Your task to perform on an android device: Open the Easy Dialer app and View all contacts.
Image 0: 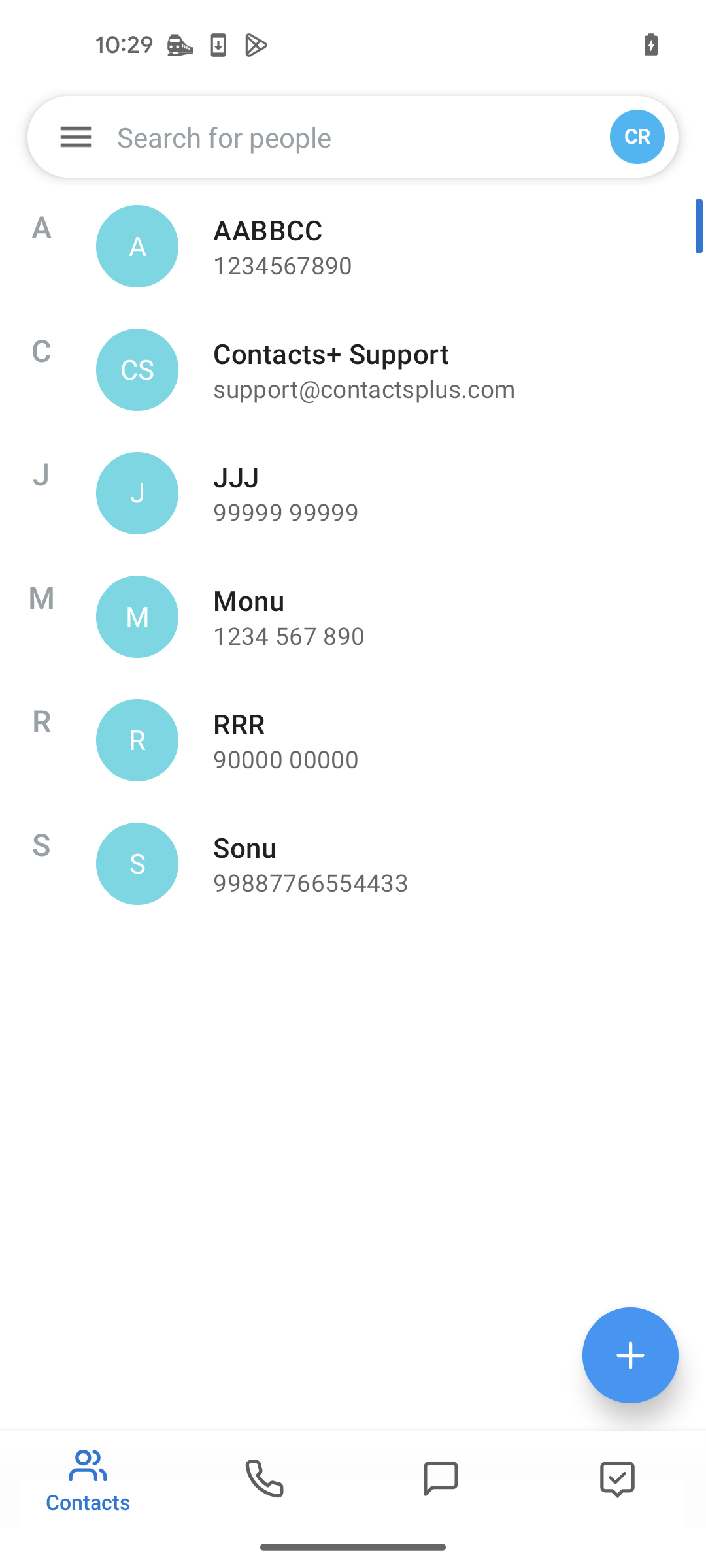
Open the Easy Dialer app
Step 0: open app "Easy Dialer"
Image 1: 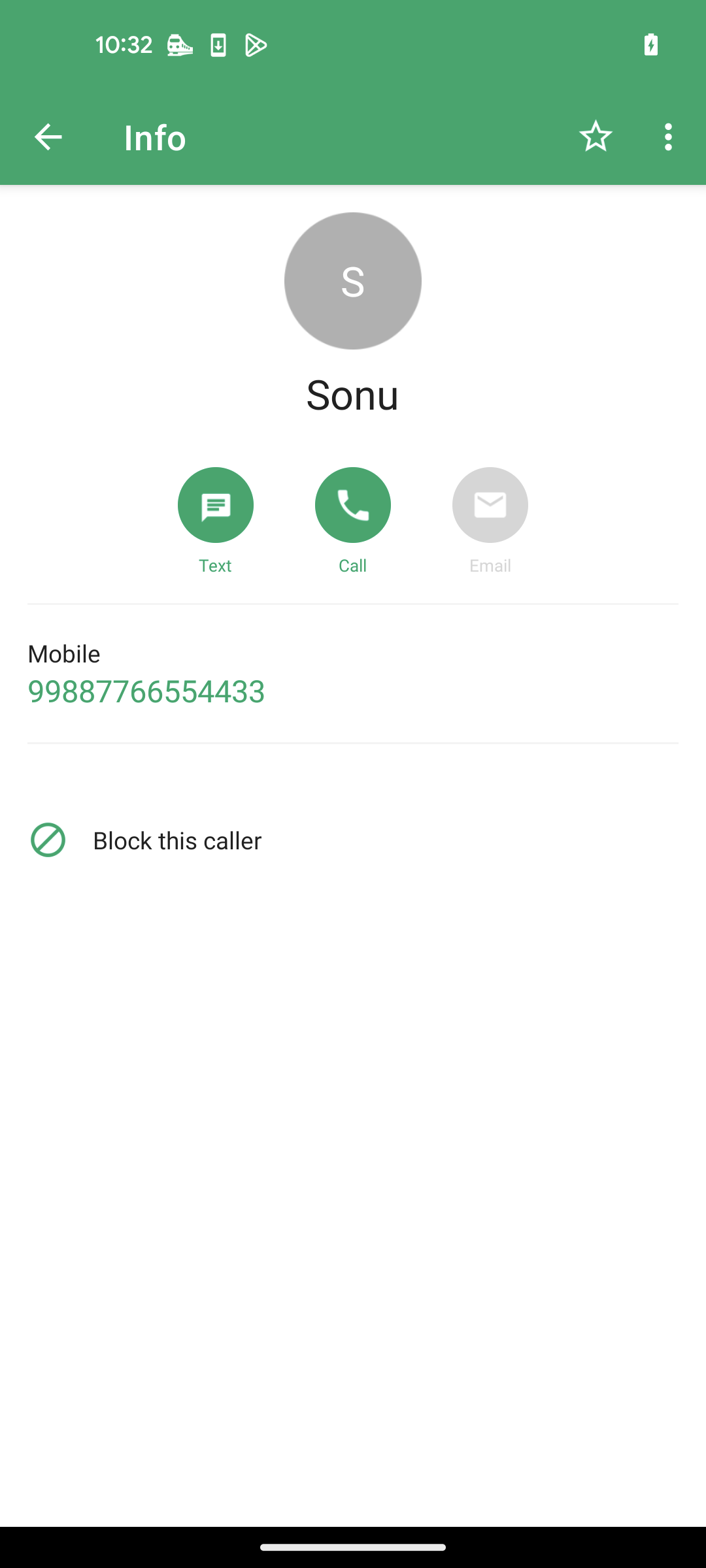
Go back to the previous screen to view all contacts
Step 1: press back button